Your task to perform on an android device: I want to know how to track your fitness activity in the Fit app, so get help to track your fitness activity.
Image 0: 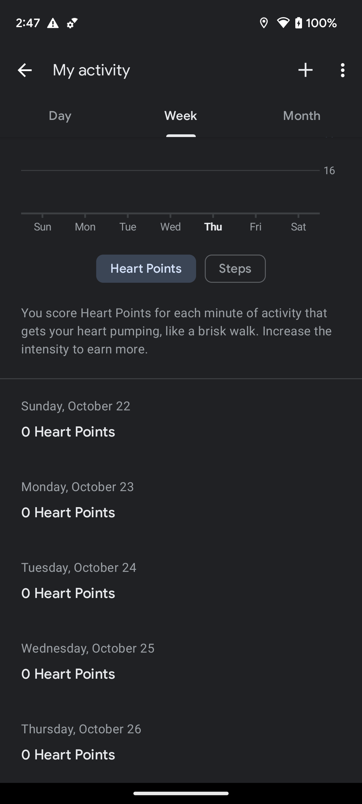
Click on the three dots icon at the top right corner of the screen to view Help & feedback option.
Step 0: click (344, 70)
Image 1: 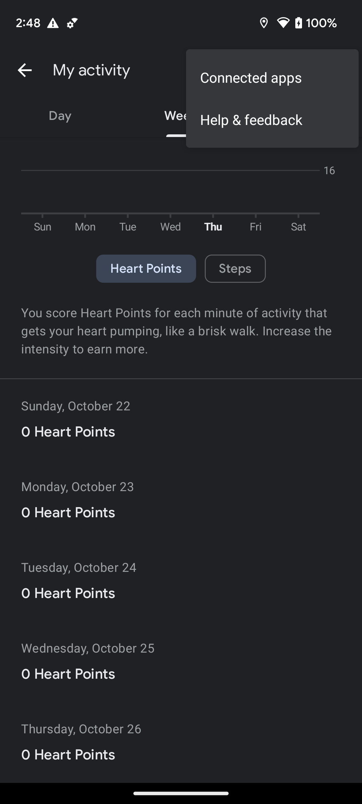
Click on the Help & feedback option.
Step 1: click (272, 119)
Image 2: 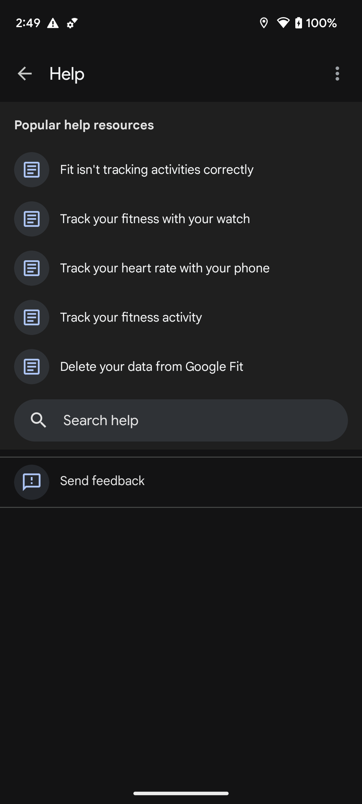
Click on Track your fitness activity option.
Step 2: click (131, 317)